Your task to perform on an android device: In the To Do Reminder app, snooze the upcoming reminder of the online video meeting for 30 minutes.
Image 0: 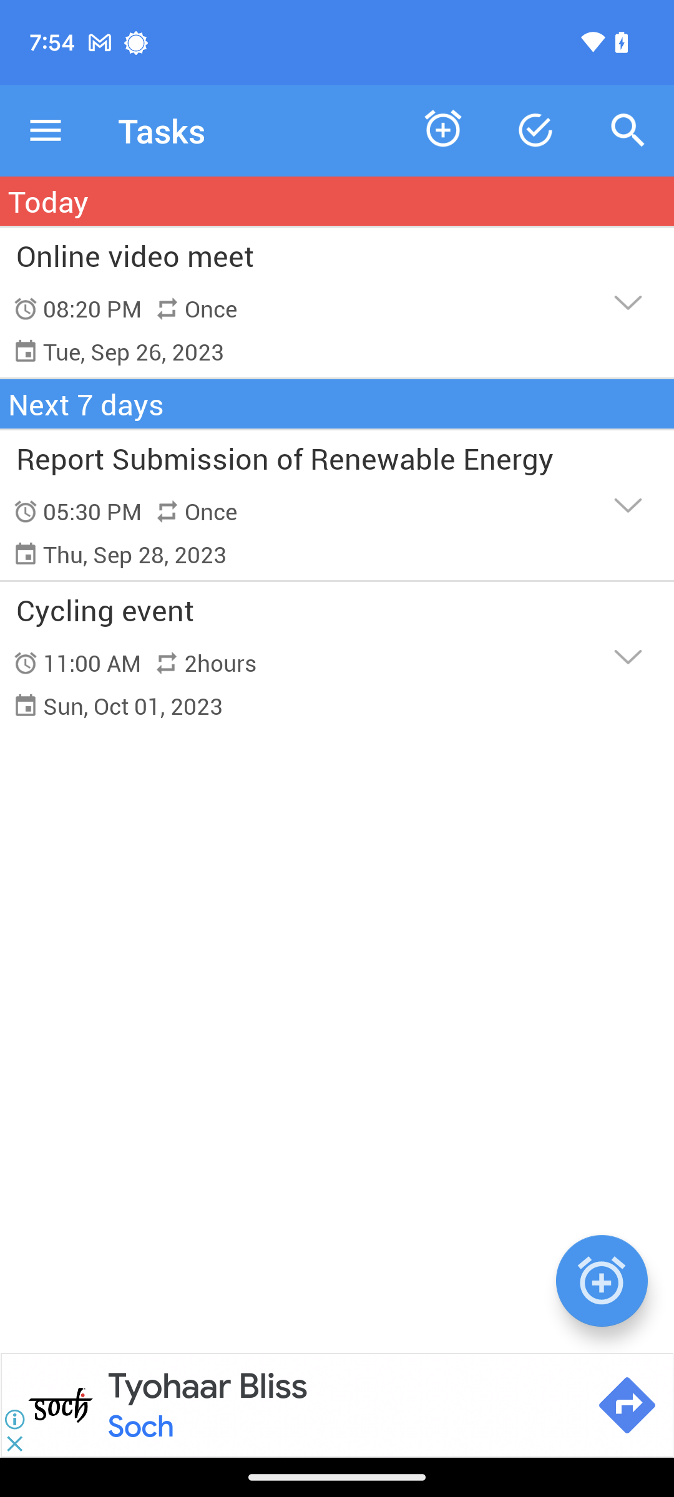
Click on the reminder notification on the top of the screen.
Step 0: wait
Image 1: 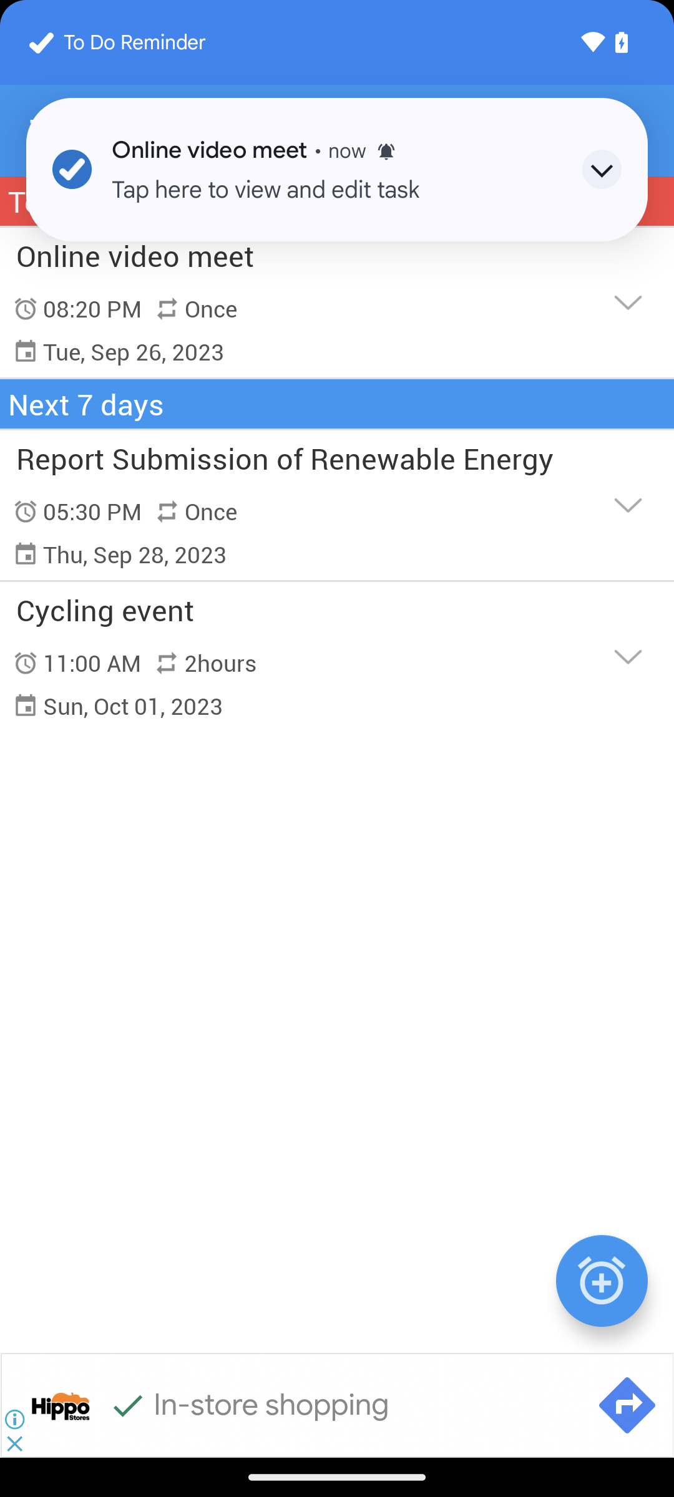
Click on the reminder notification on the top of the screen.
Step 1: click (347, 151)
Image 2: 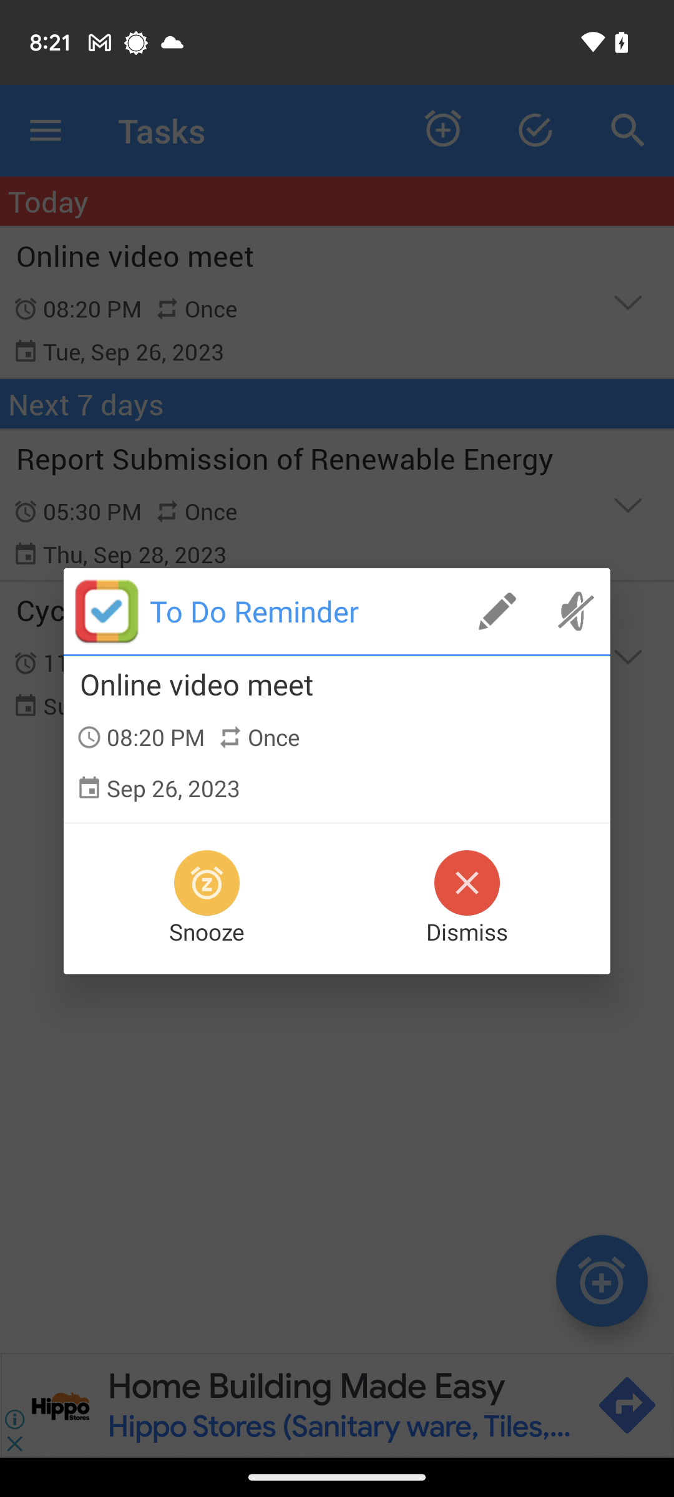
Click on Snooze.
Step 2: click (206, 883)
Image 3: 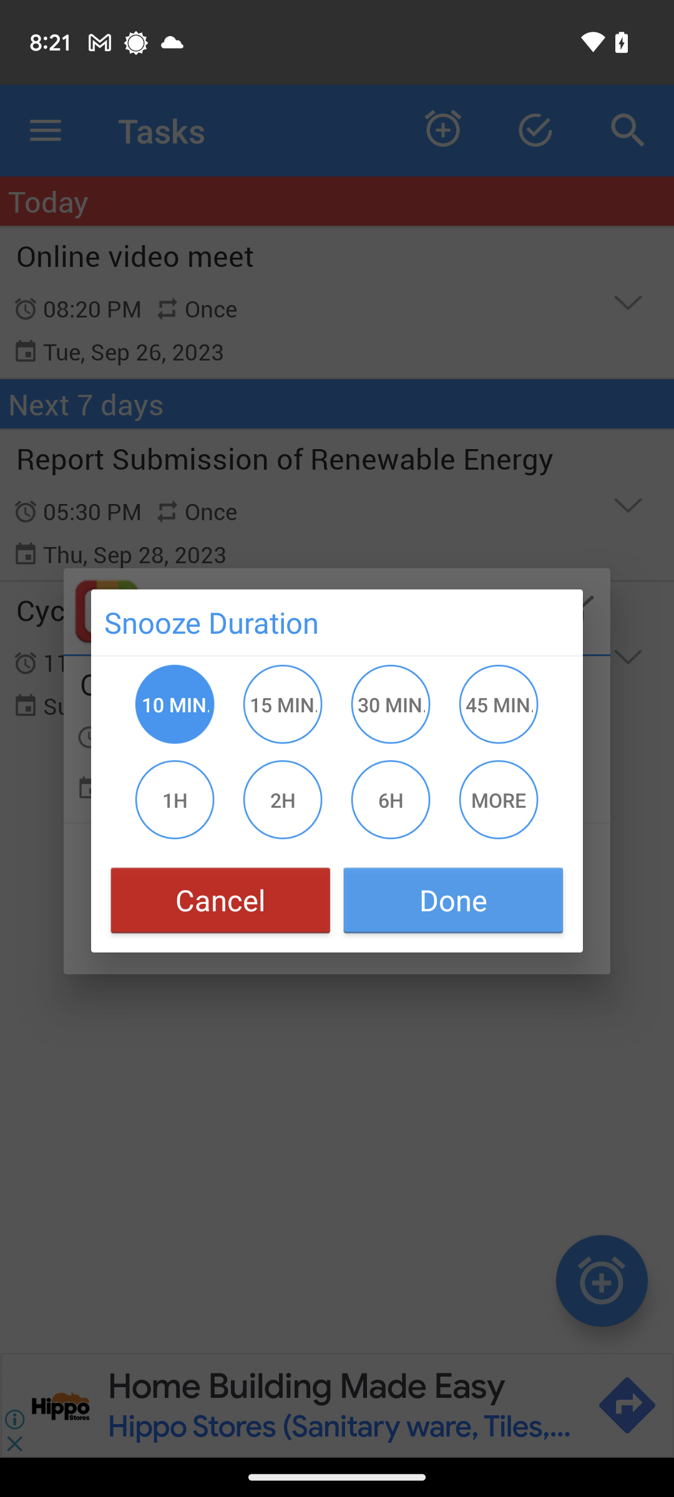
Set the snooze of reminder to 30 minutes.
Step 3: click (391, 704)
Image 4: 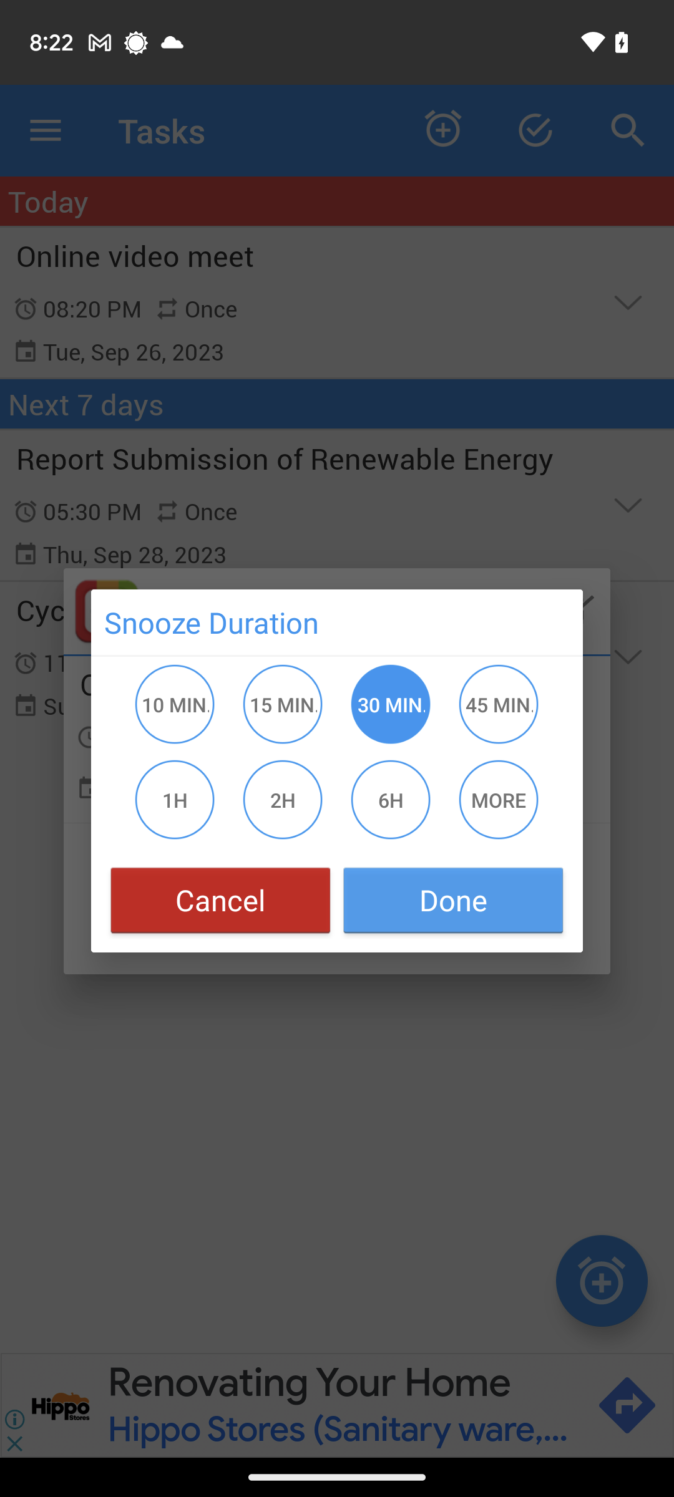
Set the snooze of reminder to 30 minutes.
Step 4: click (453, 899)